Your task to perform on an android device: I would like to sign out of my kariniversen641@gmail.com Gmail Calendar account
Image 0: 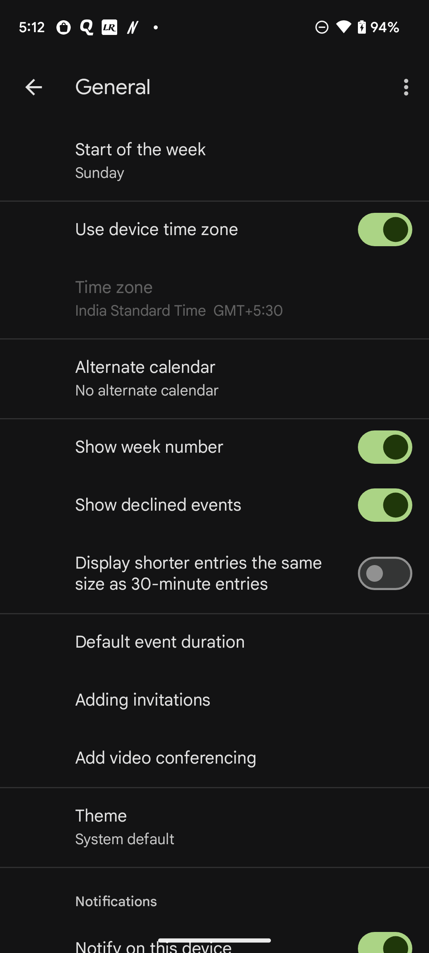
Go back to the screen
Step 0: press back button
Image 1: 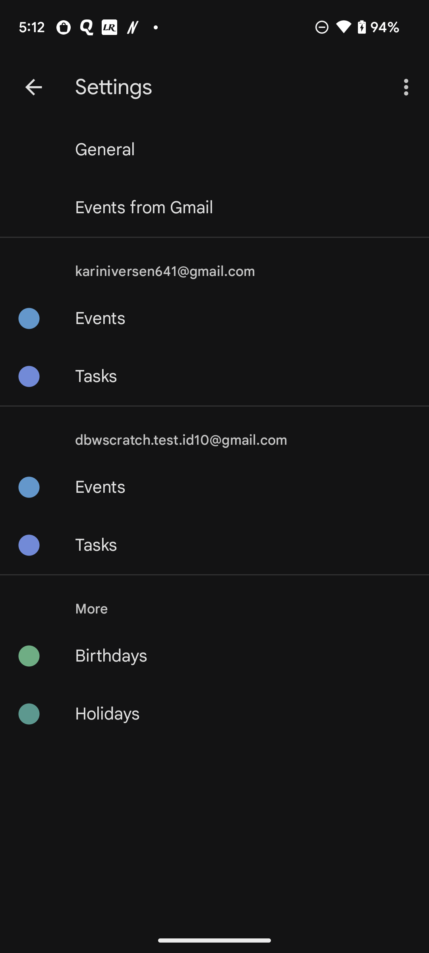
Go back to the screen
Step 1: press back button
Image 2: 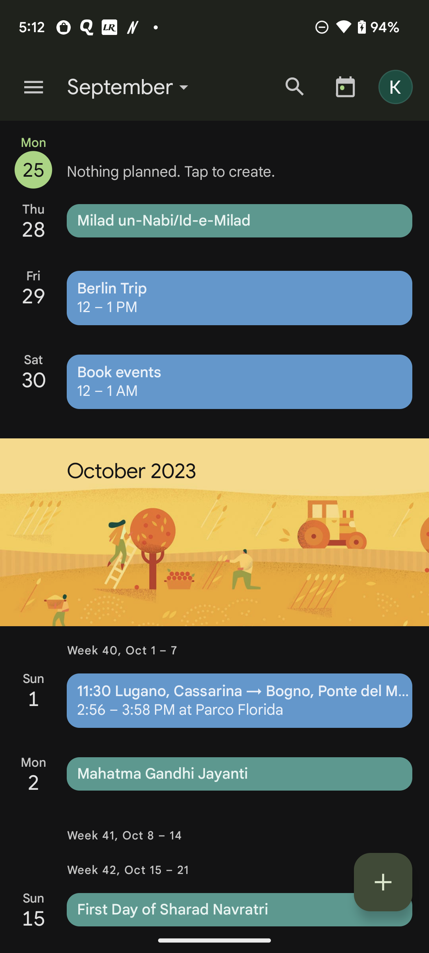
Click on the K icon at top right of the screen
Step 2: click (400, 87)
Image 3: 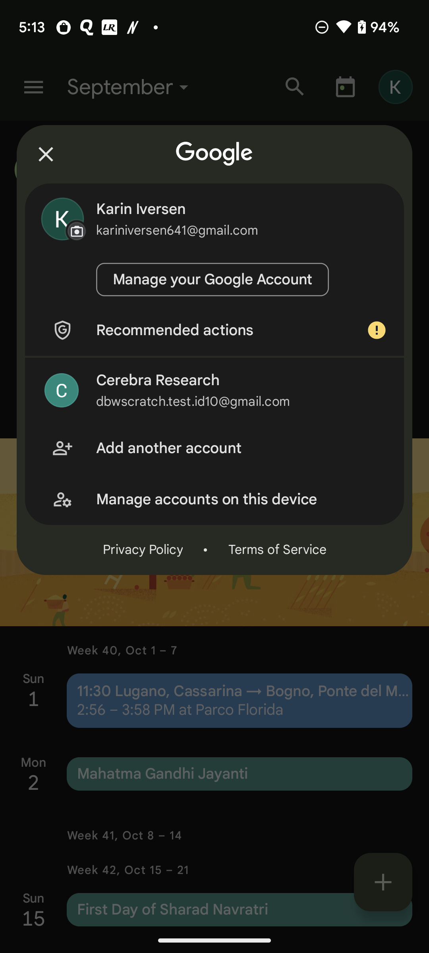
Click on the Manage account on this device option
Step 3: click (242, 499)
Image 4: 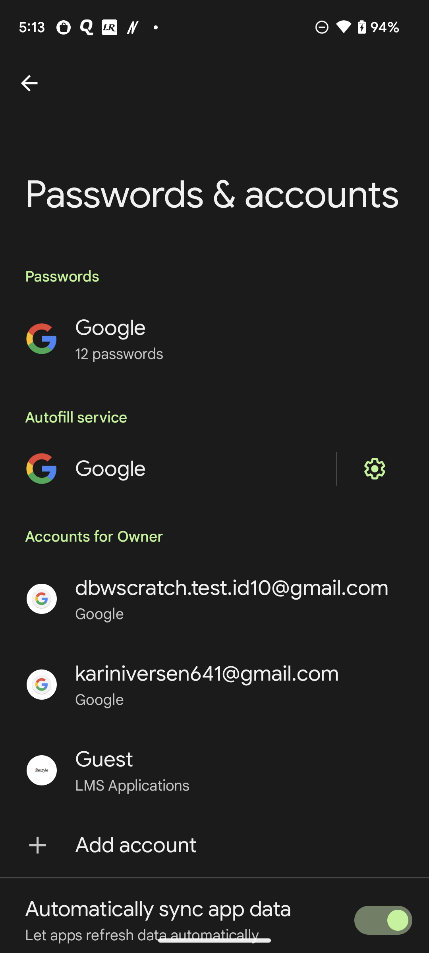
Click on the Kariniversen641@gmail.com option
Step 4: click (243, 700)
Image 5: 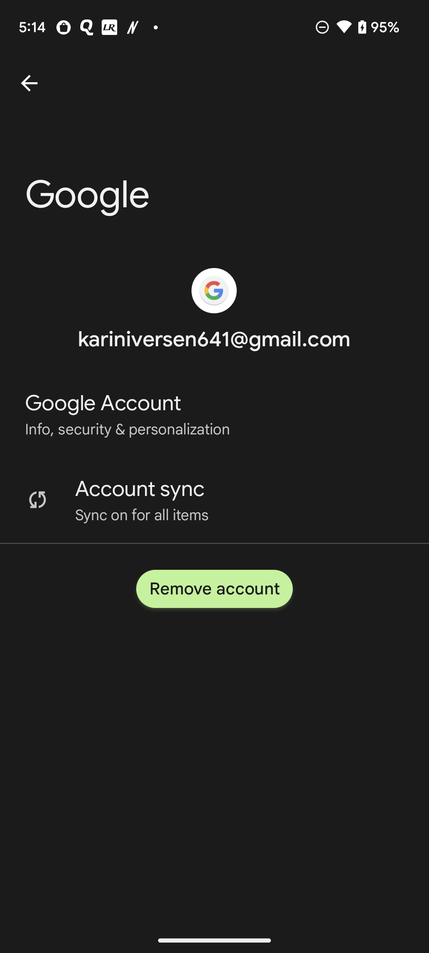
Click on the remove account button 
Step 5: click (214, 588)
Image 6: 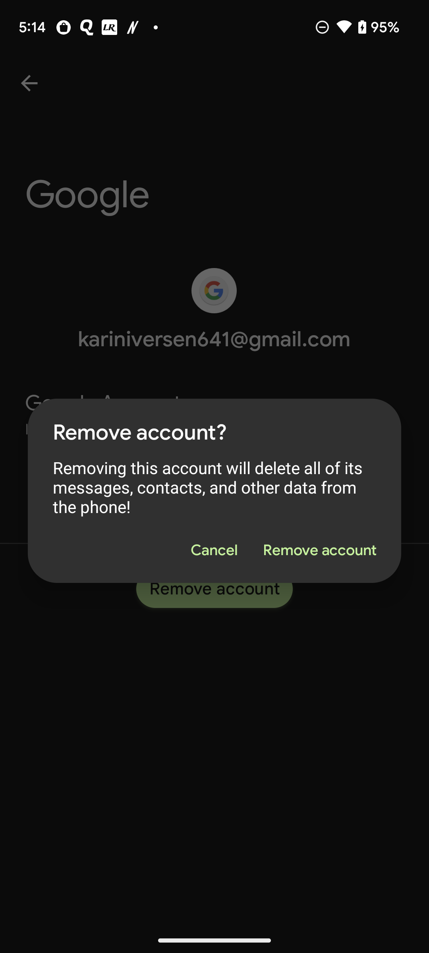
Click on the Remove account option 
Step 6: click (319, 550)